Your task to perform on an android device: I liked the first property in Washington from the outside area, so I looked at the property details in the RedFin app from every perspective, such as the services provided and the property's condition.
Image 0: 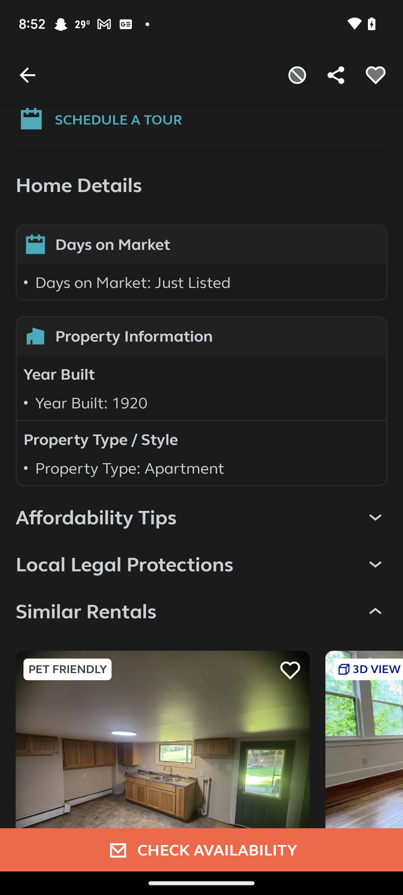
Open the Redfin app
Step 0: open app "Redfin"
Image 1: 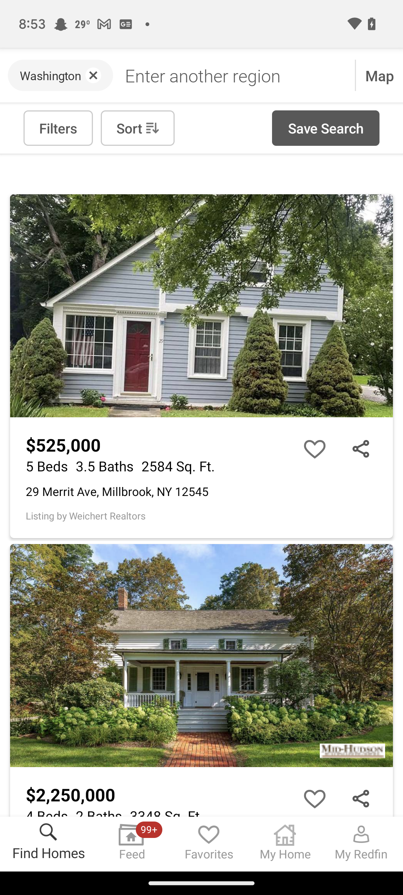
Open the first property
Step 1: click (117, 492)
Image 2: 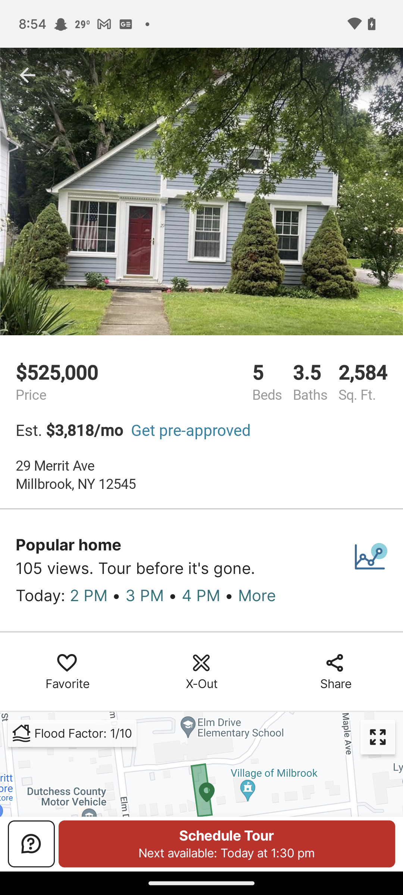
Swipe up to view all details
Step 2: scroll down
Image 3: 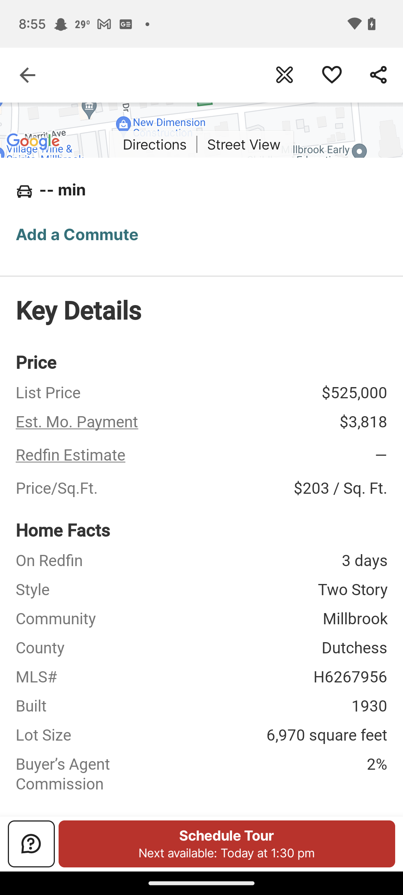
Swipe up to view all details
Step 3: scroll down
Image 4: 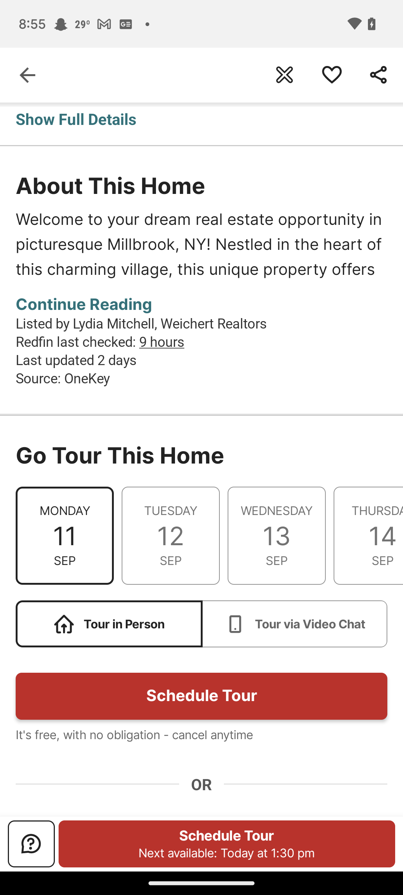
Click on the show full details
Step 4: click (76, 119)
Image 5: 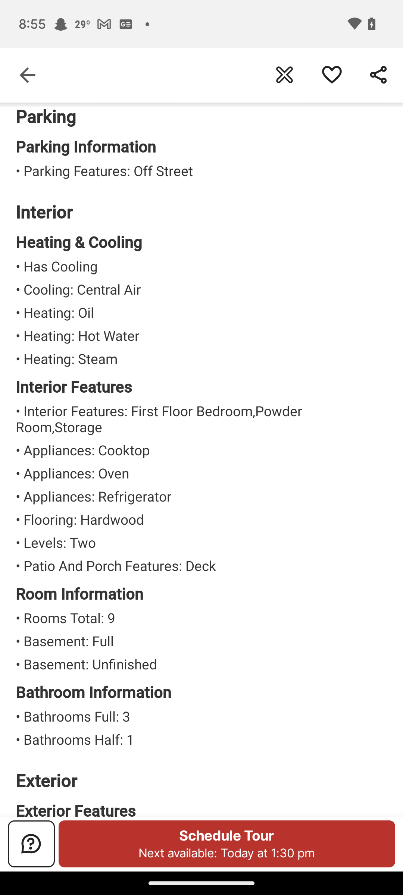
Swipe up to view more property details
Step 5: scroll down